Your task to perform on an android device: I'd like to keep track of the general progress of my umbrella tree plant.
Image 0: 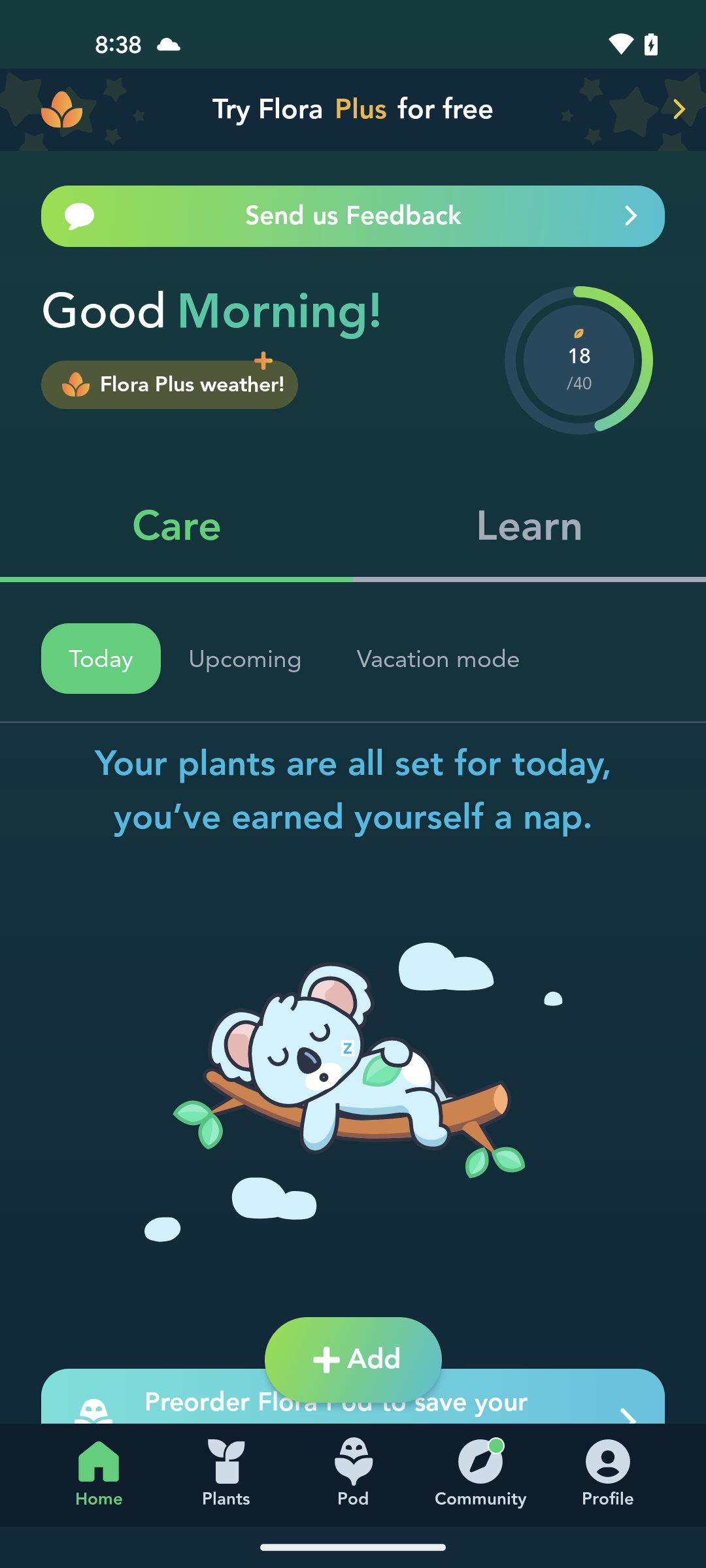
click on plants tab
Step 0: click (218, 1452)
Image 1: 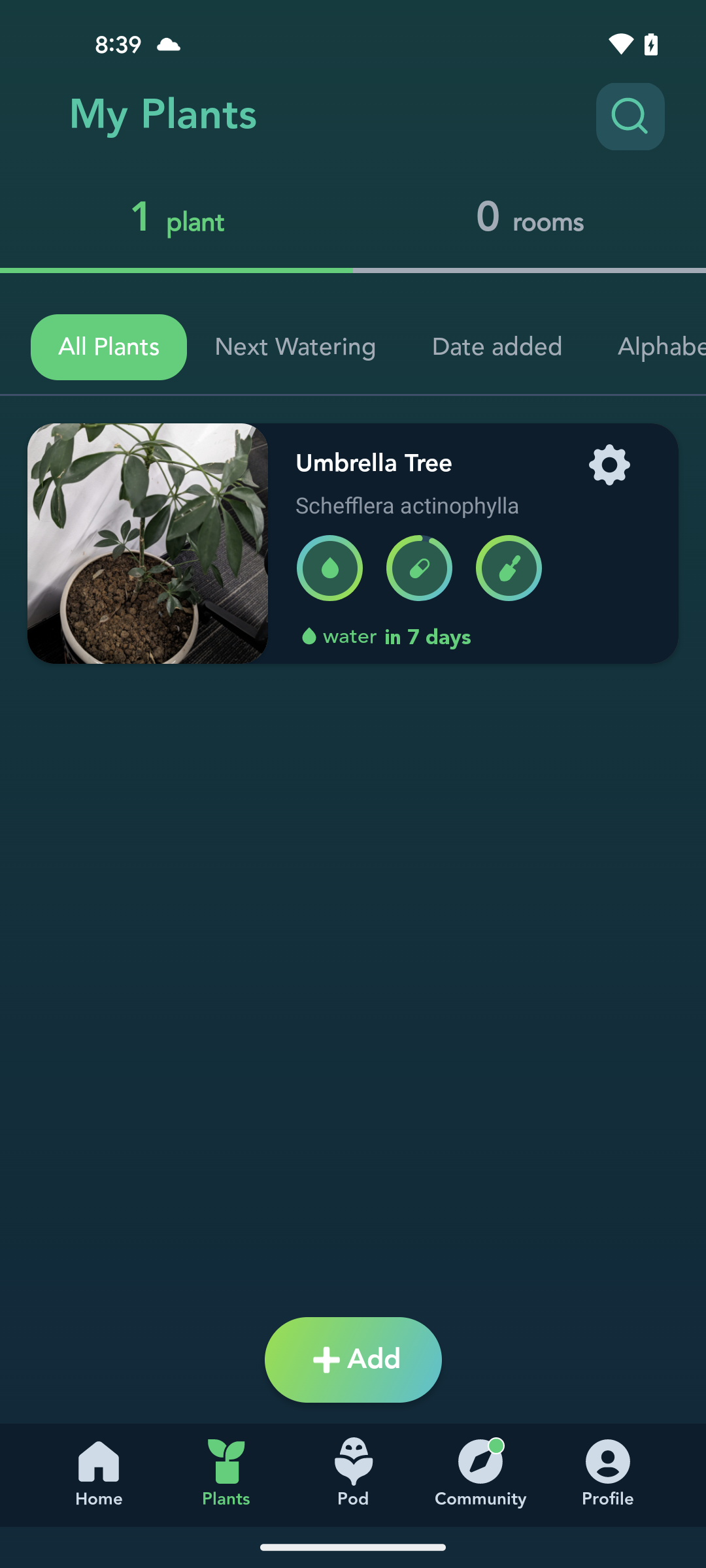
click on the Umbrella Tree
Step 1: click (430, 463)
Image 2: 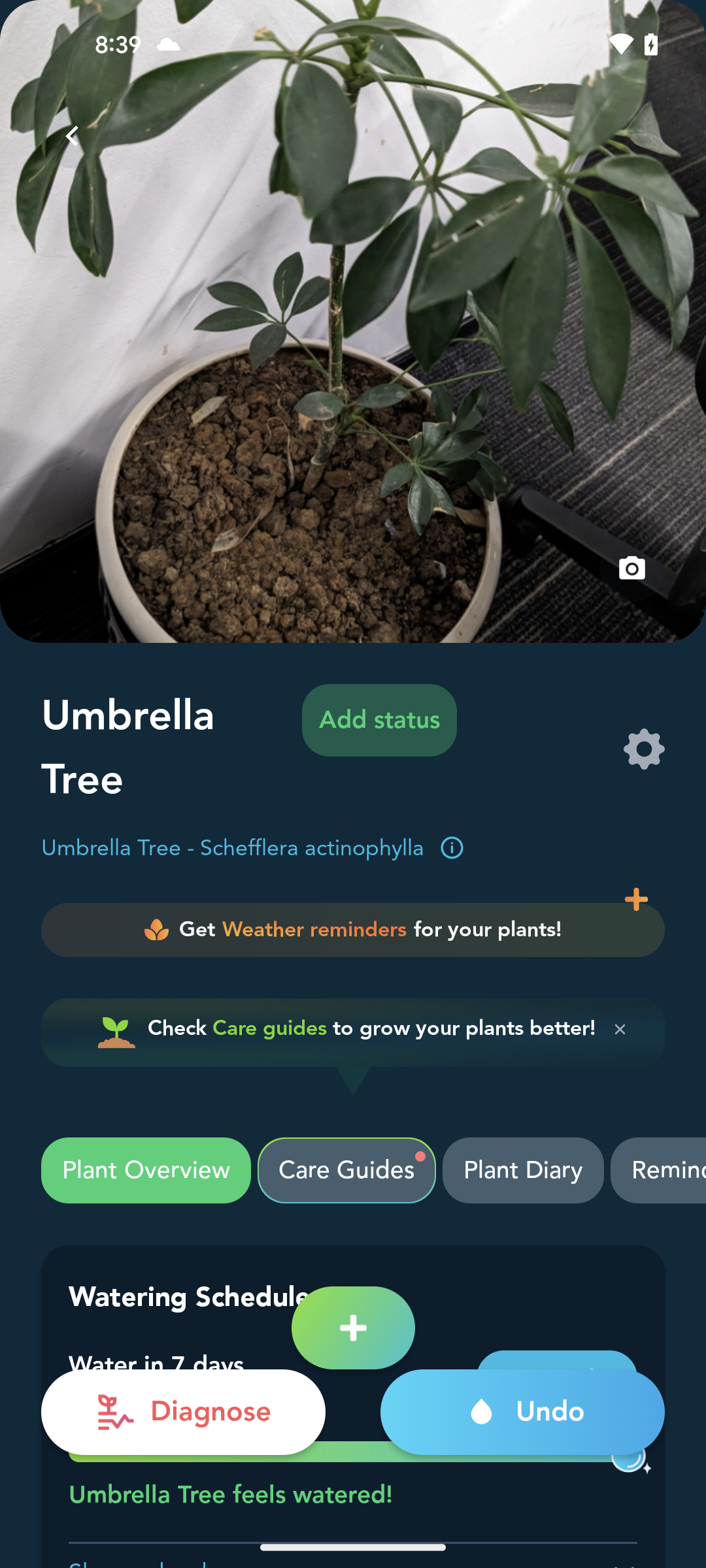
scroll down to see progress
Step 2: scroll down
Image 4: 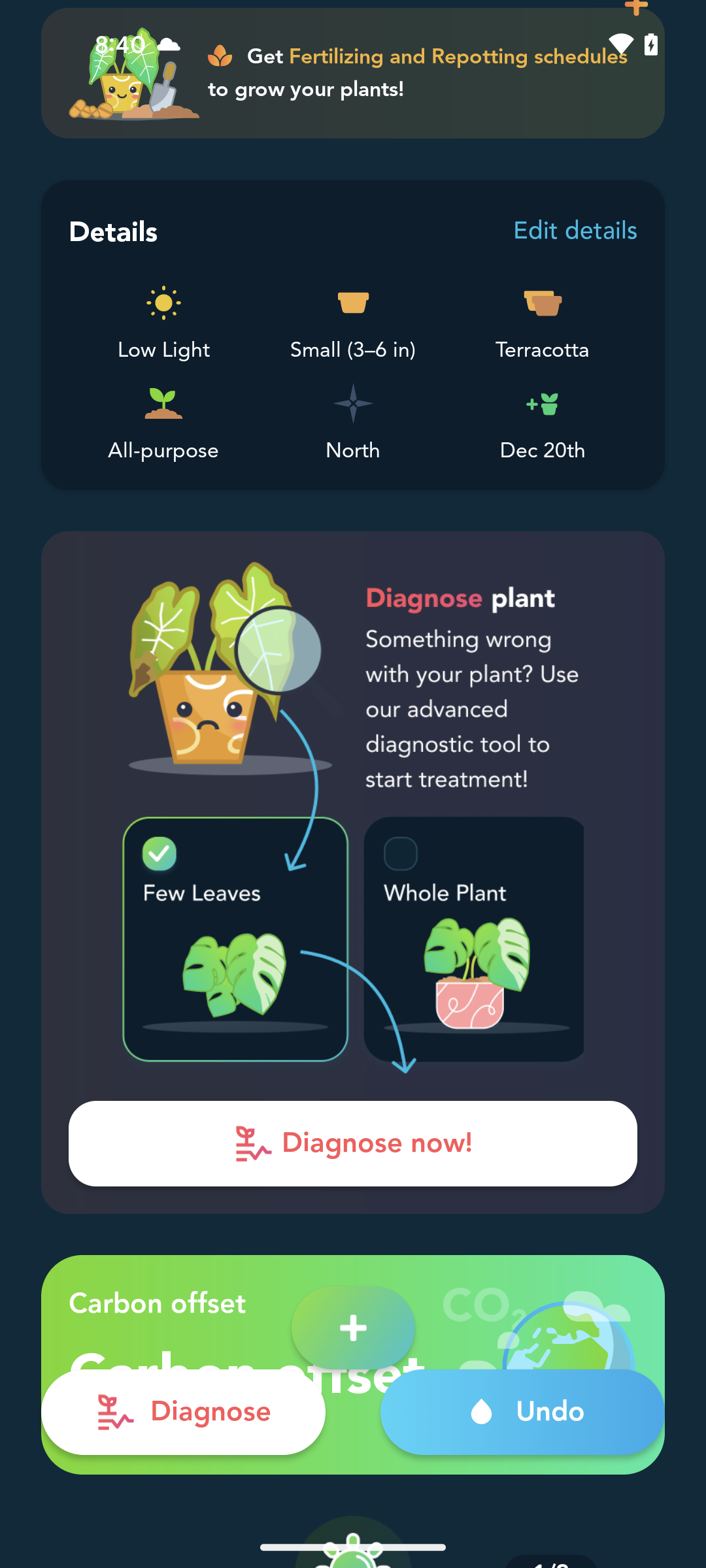
scroll down to see progress
Step 4: scroll down